Your task to perform on an android device: Repeat the Black Day reminder by 1 year and never end it.
Image 0: 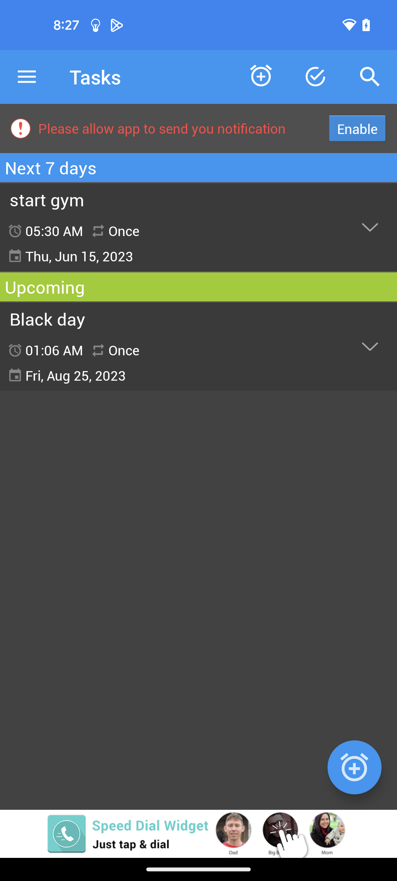
Go to reminder Black day
Step 0: click (91, 328)
Image 3: 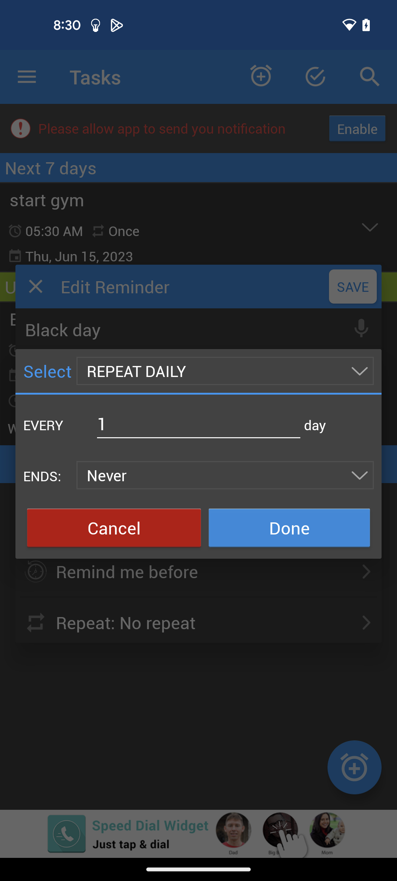
Tap on the drop down button of repeat option
Step 3: click (225, 371)
Image 4: 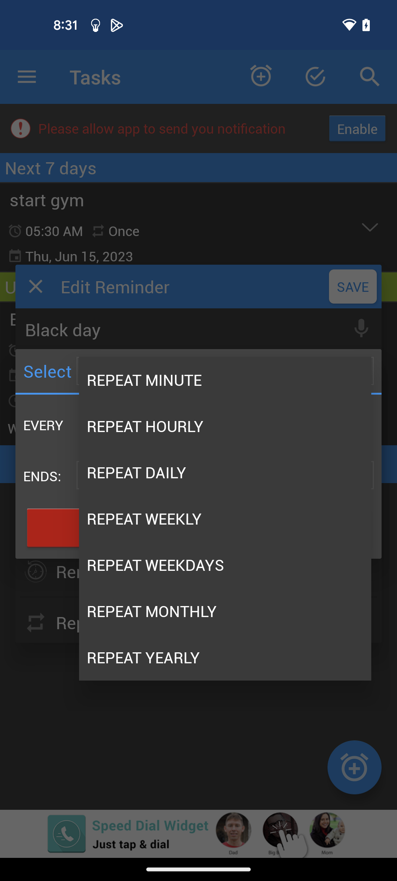
Choose REPEAT YEARLY from the options
Step 4: click (225, 657)
Image 5: 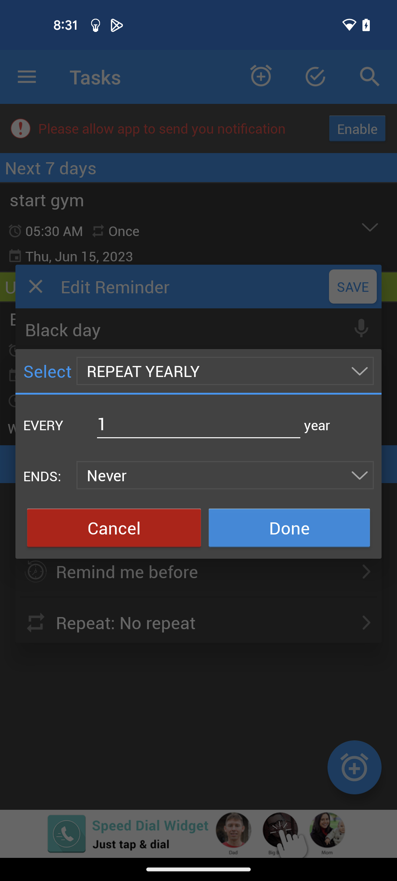
Click on Done button in the pop up
Step 5: click (289, 528)
Image 6: 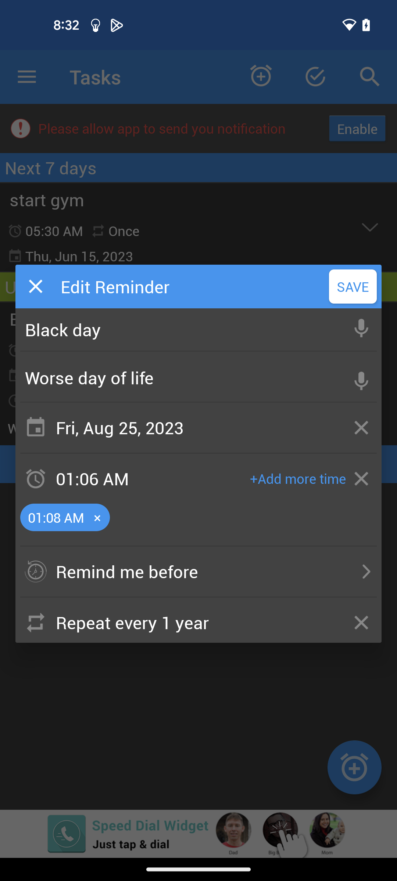
Save the reminder
Step 6: click (353, 286)